Your task to perform on an android device: I will start running next week, so I need running shoes for that, so search for "women running shoes" for me on the Shopclues app.
Image 0: 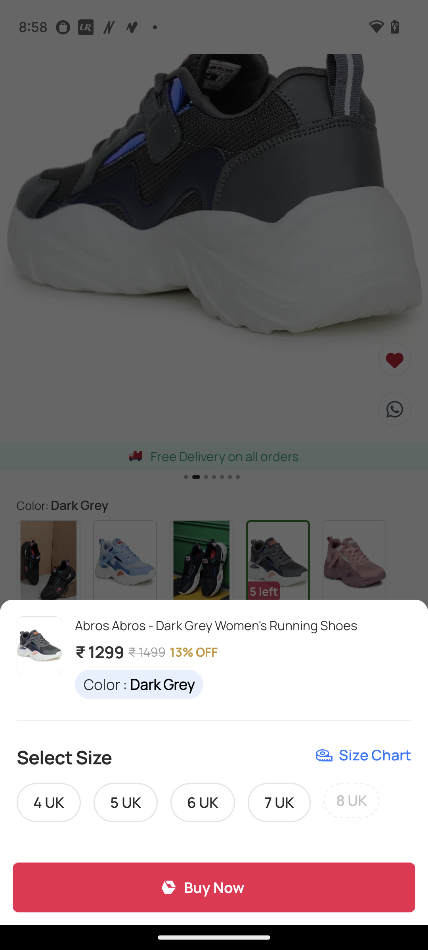
Open the Shopclues app.
Step 0: open app "ShopClues"
Image 1: 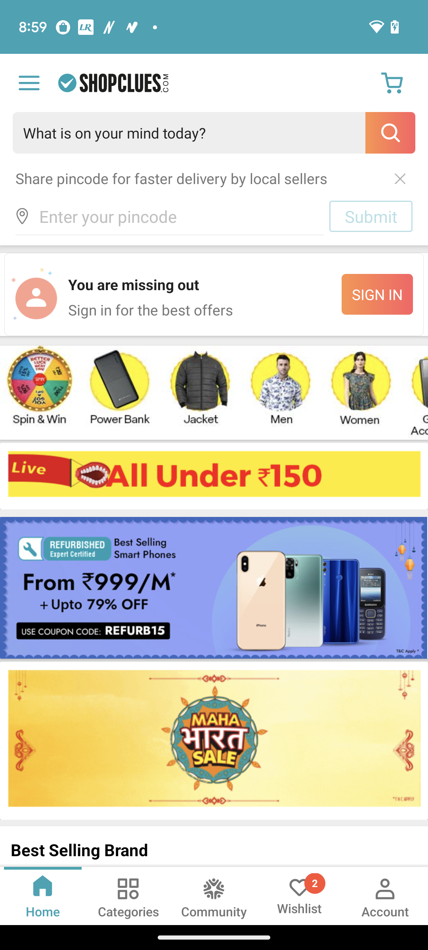
Click on the Search box.
Step 1: click (214, 133)
Image 2: 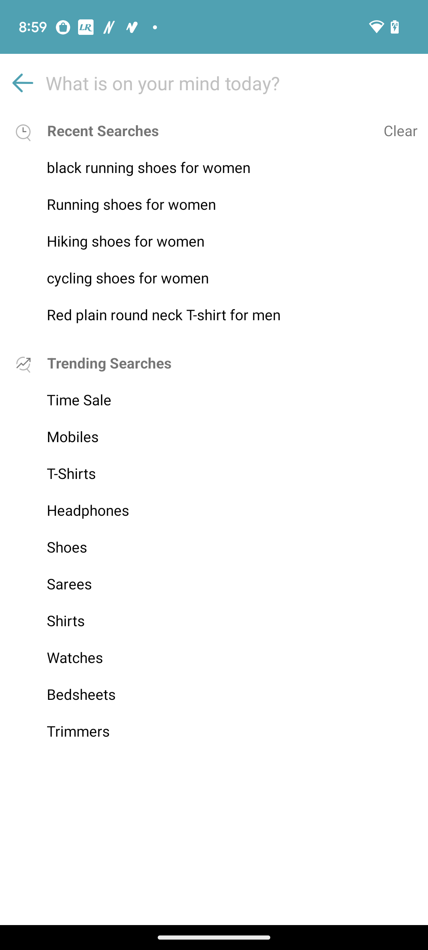
Click on the search box.
Step 2: click (214, 83)
Image 3: 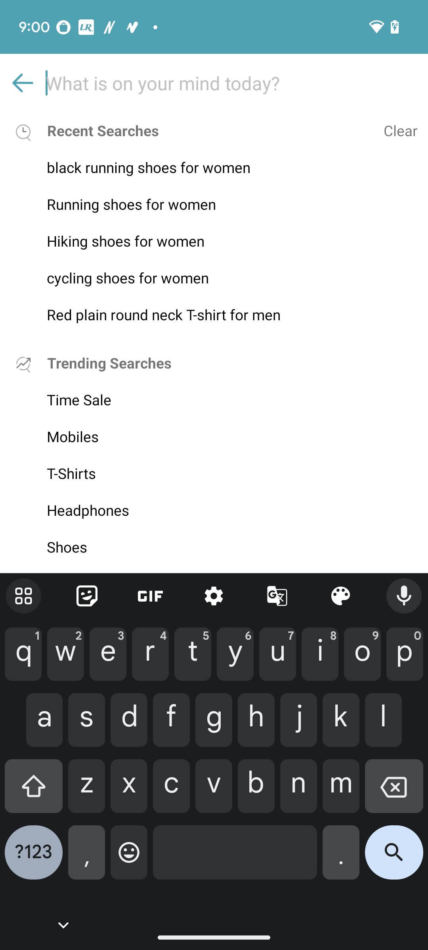
Type "Women Running Shoes" in the search box.
Step 3: type "Women Running Shoes"
Image 4: 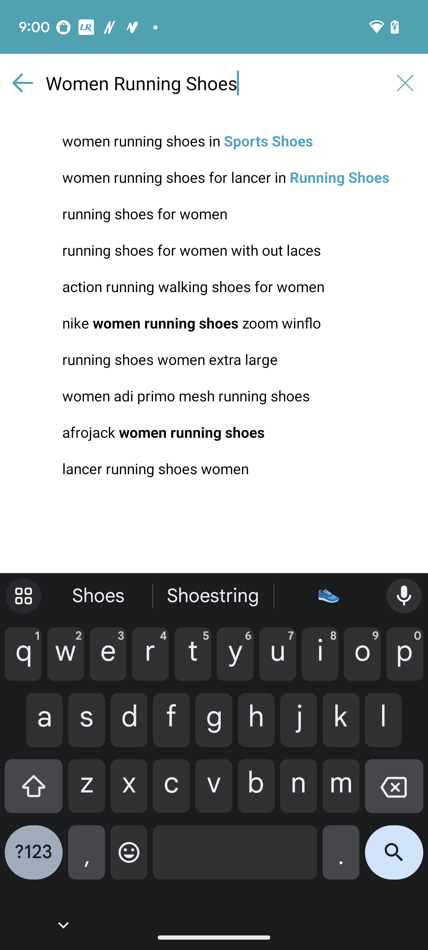
Click on the search icon at the bottom right corner of the screen.
Step 4: click (394, 859)